Your task to perform on an android device: Select the train starting at 12:31 p.m. and view its information about its departure time, arrival time, and platform number.
Image 0: 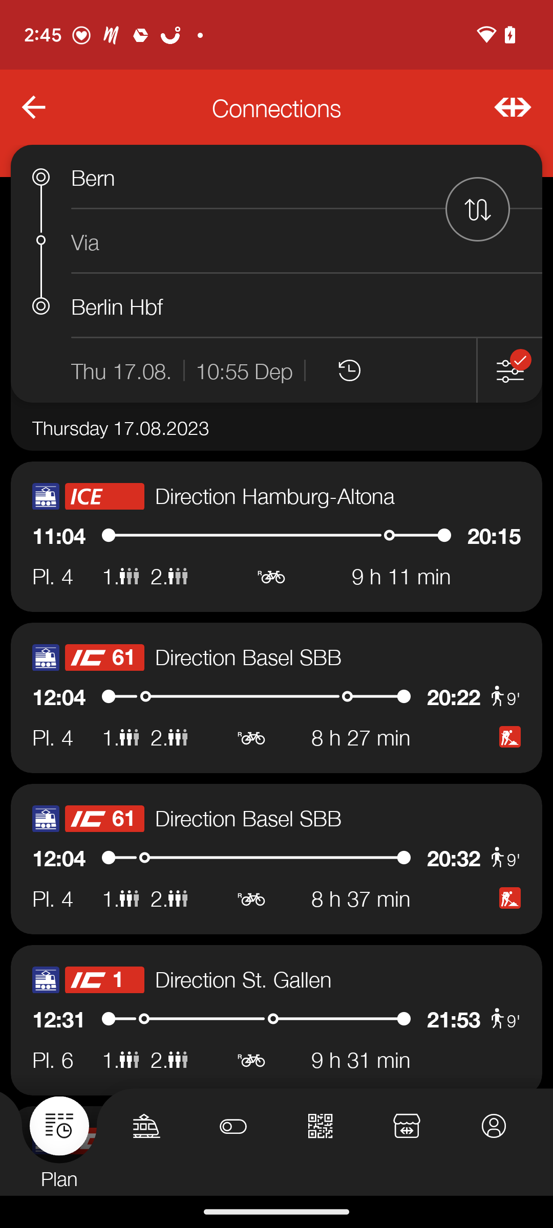
Click on the Fourth tab to view the information about train.
Step 0: wait
Image 1: 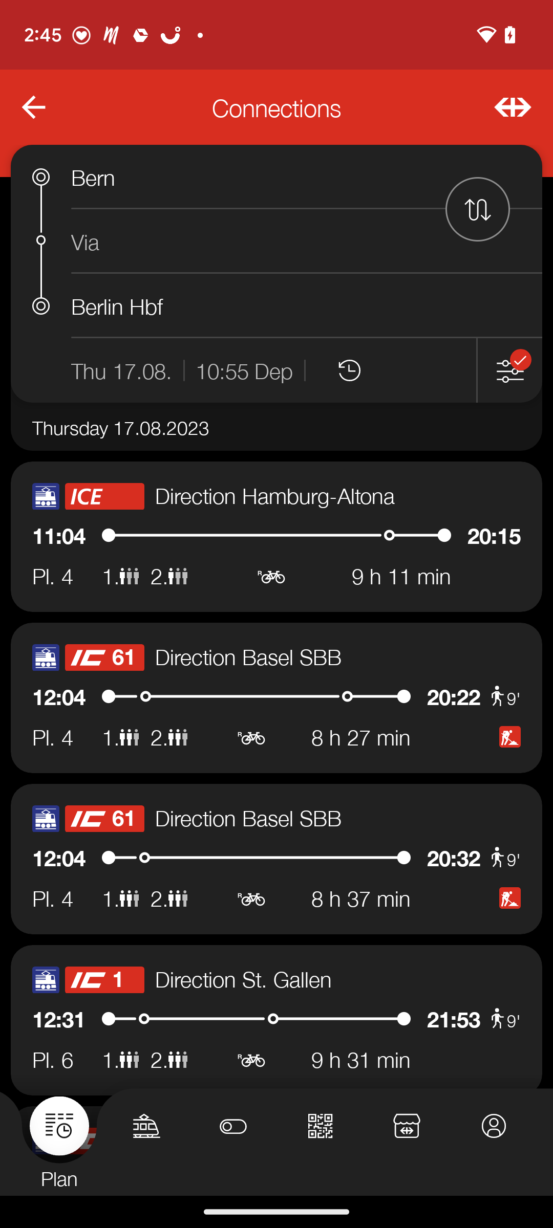
Click on the Fourth tab to view the information about train.
Step 1: click (276, 1020)
Image 2: 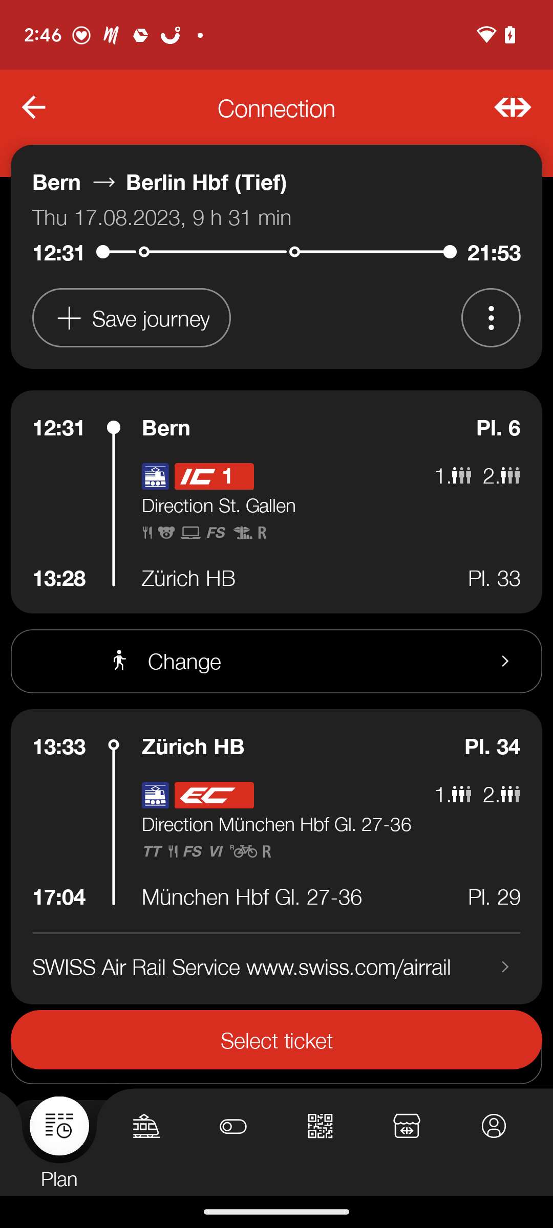
Scroll Up
Step 2: scroll down